Your task to perform on an android device: I want to add Leather Deck Shoes to my cart, so add Leather Deck Shoes to my cart in the ZARA app.
Image 0: 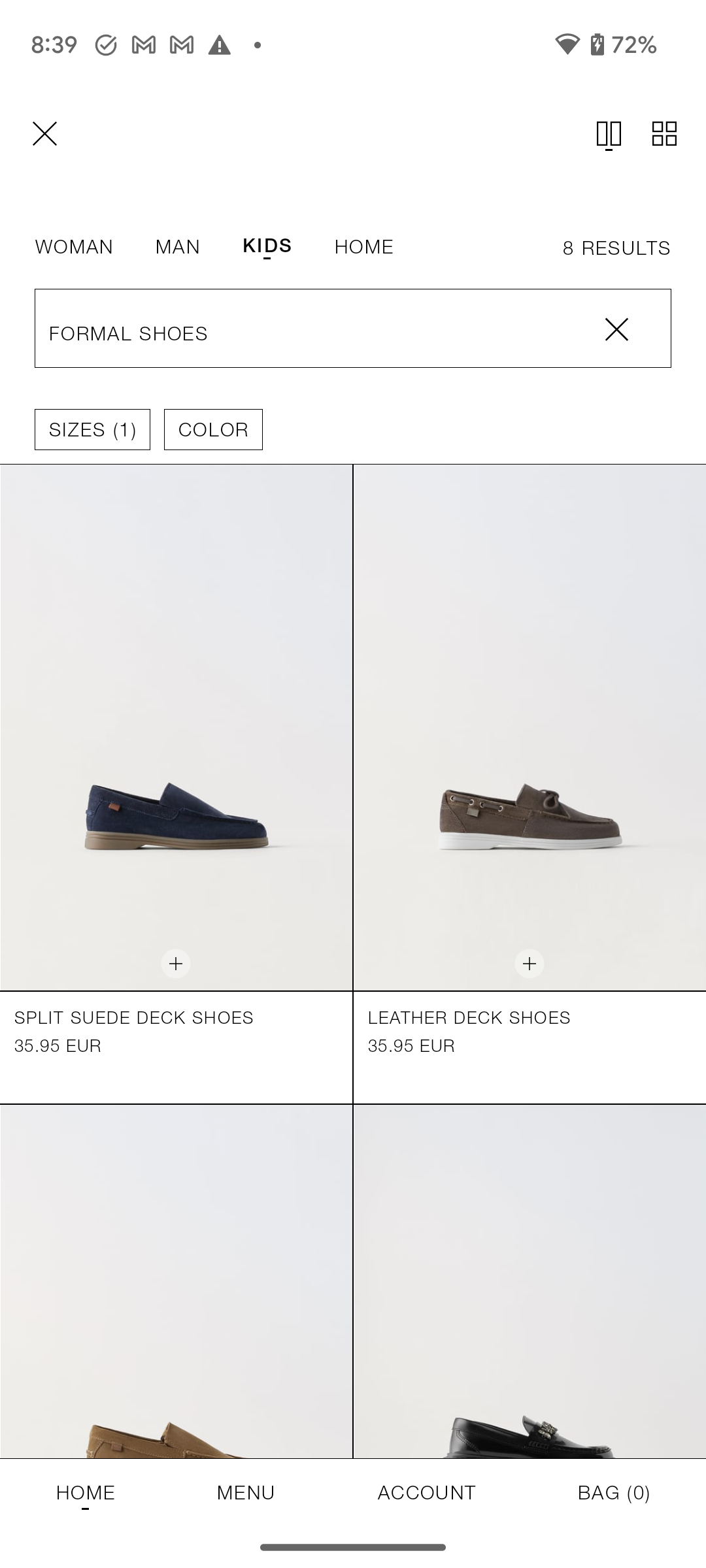
Click on the Leather Deck Shoes to view the add to cart option.
Step 0: click (529, 727)
Image 1: 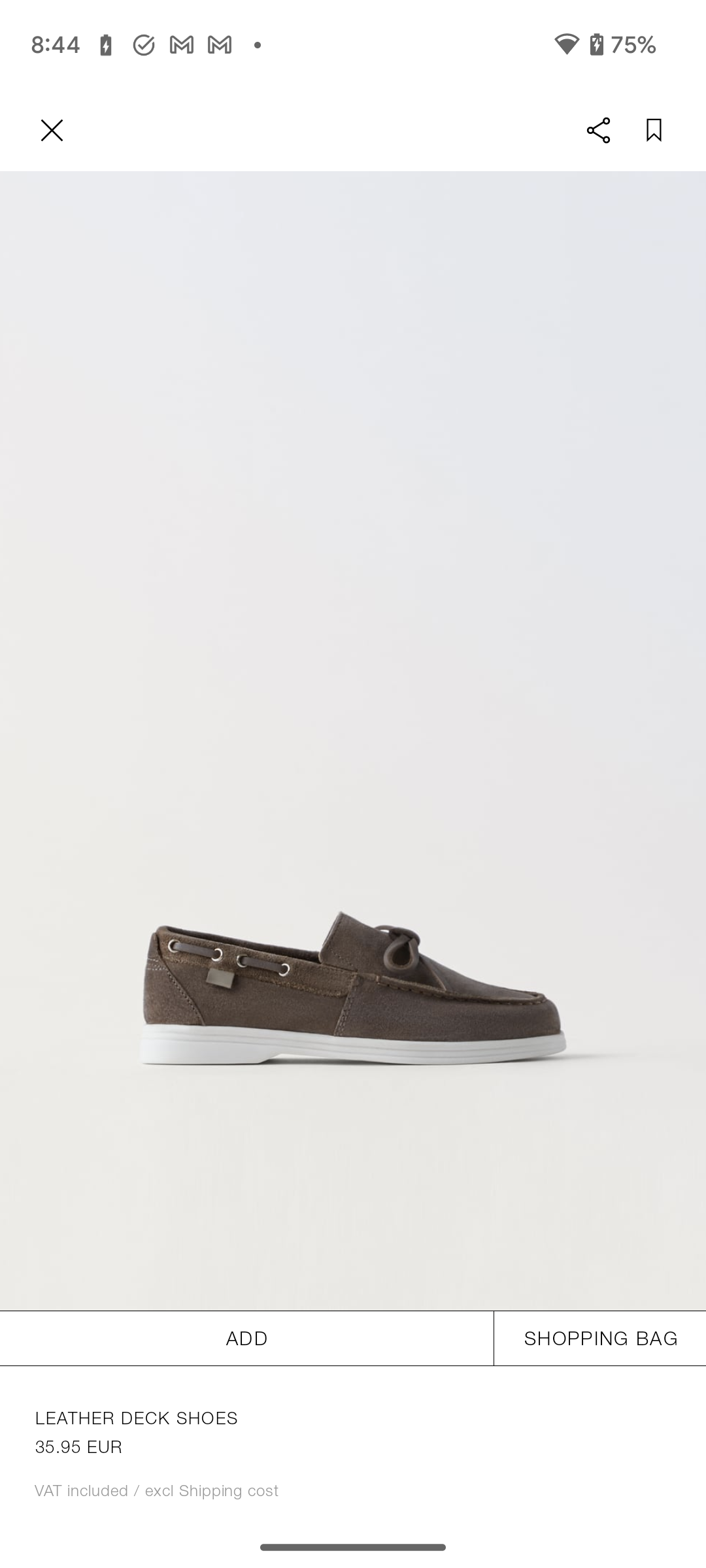
Click on the Add button to add these shoes to my cart.
Step 1: click (246, 1338)
Image 2: 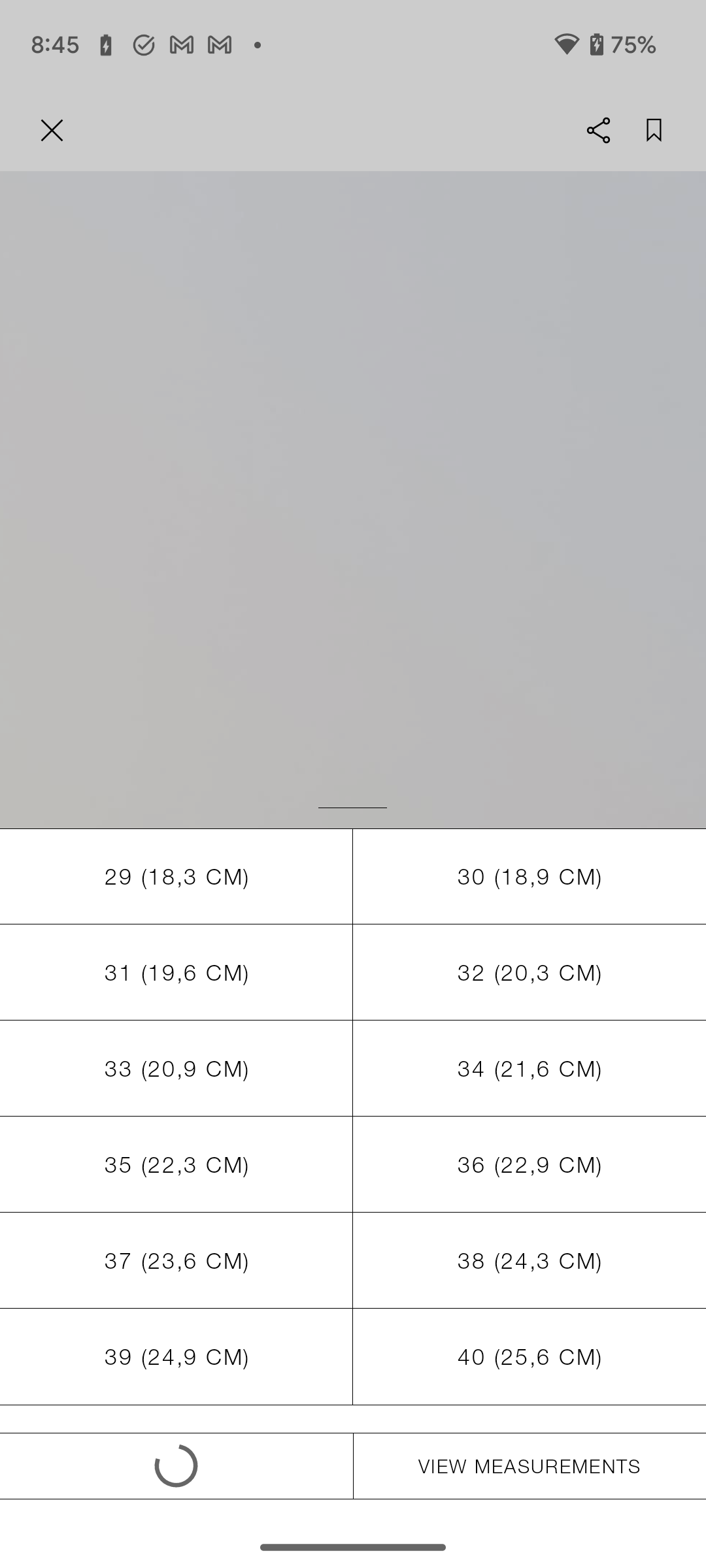
Click on the Add button to add these shoes to my cart.
Step 2: wait
Image 3: 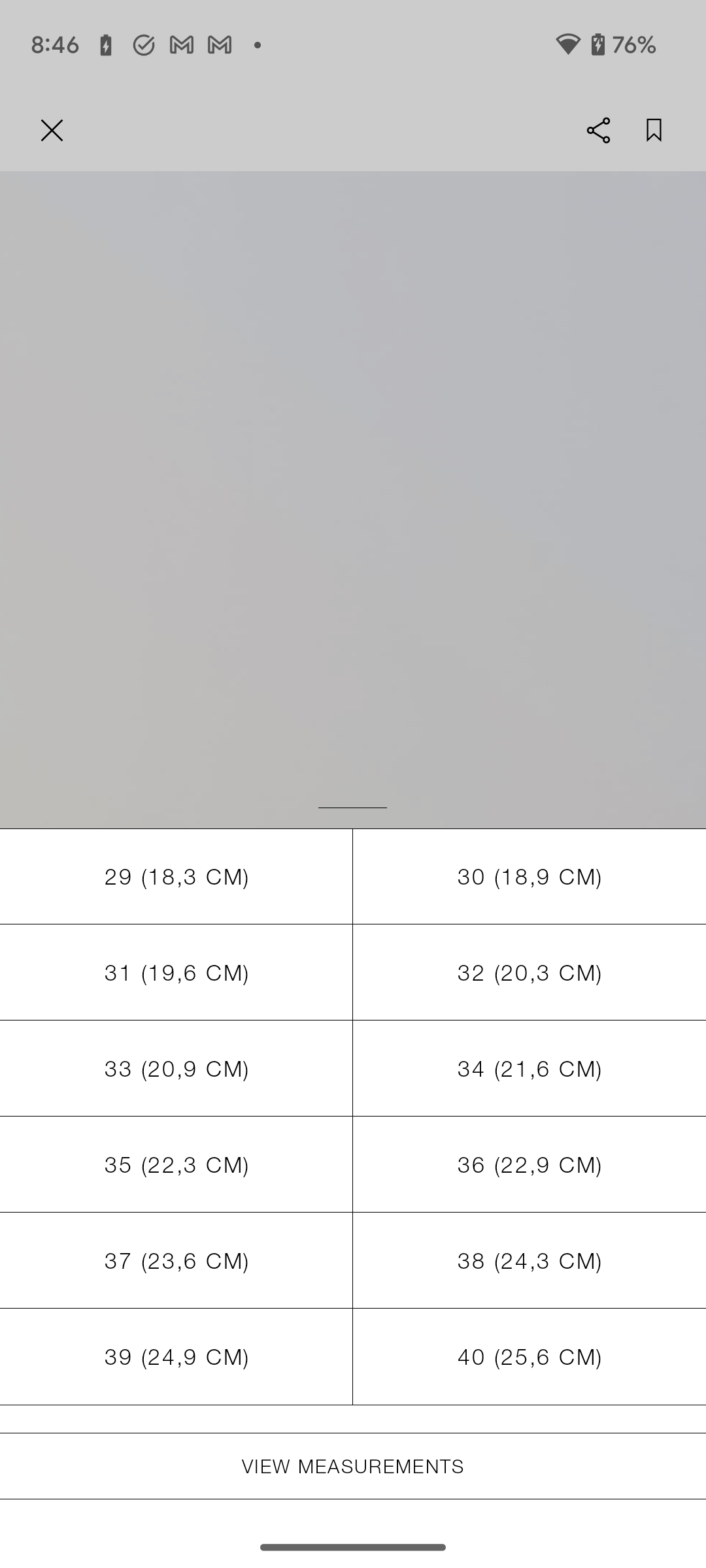
Click on the 40 (25,6 CM) to select the shoe size.
Step 3: click (529, 1357)
Image 4: 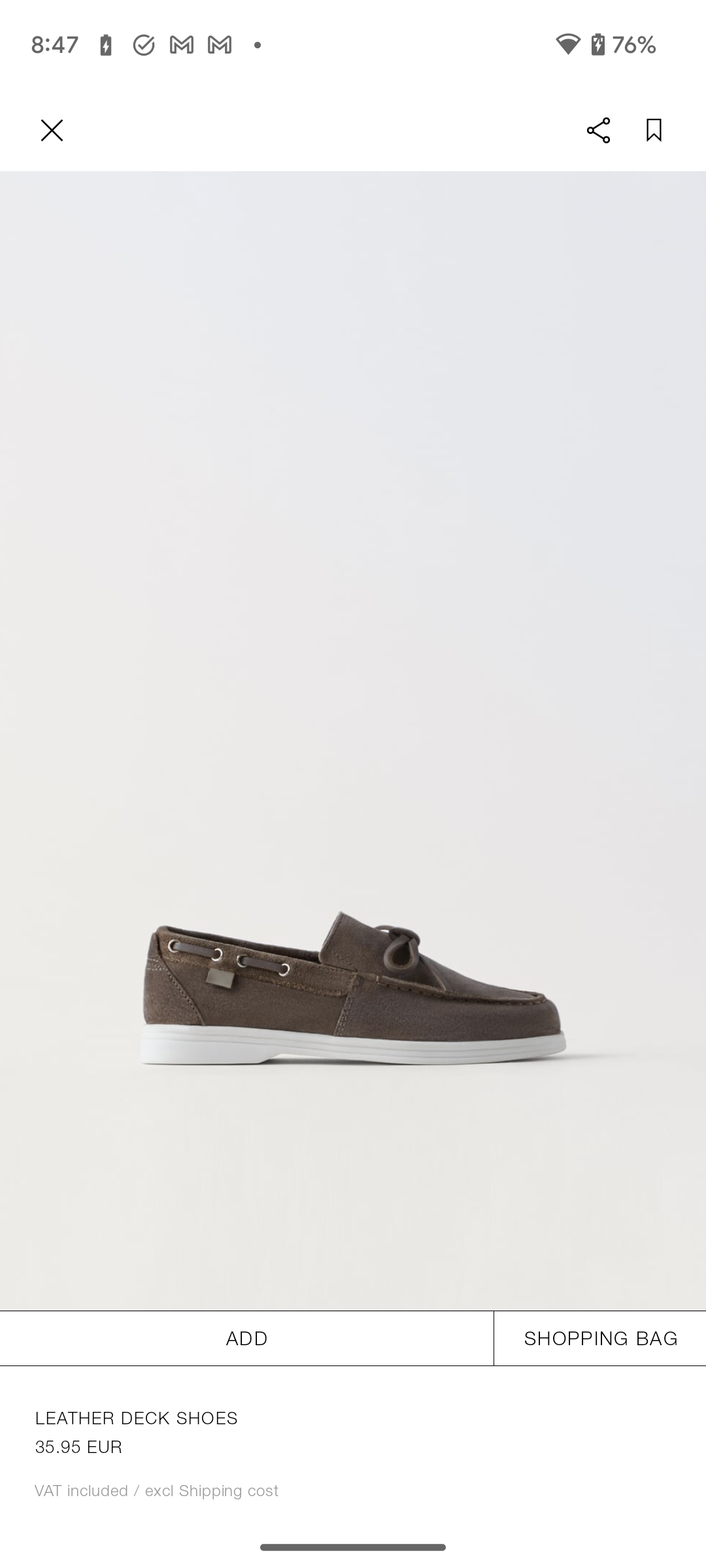
Click on the 40 (25,6 CM) to select the shoe size.
Step 4: wait